Your task to perform on an android device: find the value of log(8) in calculator app
Image 0: 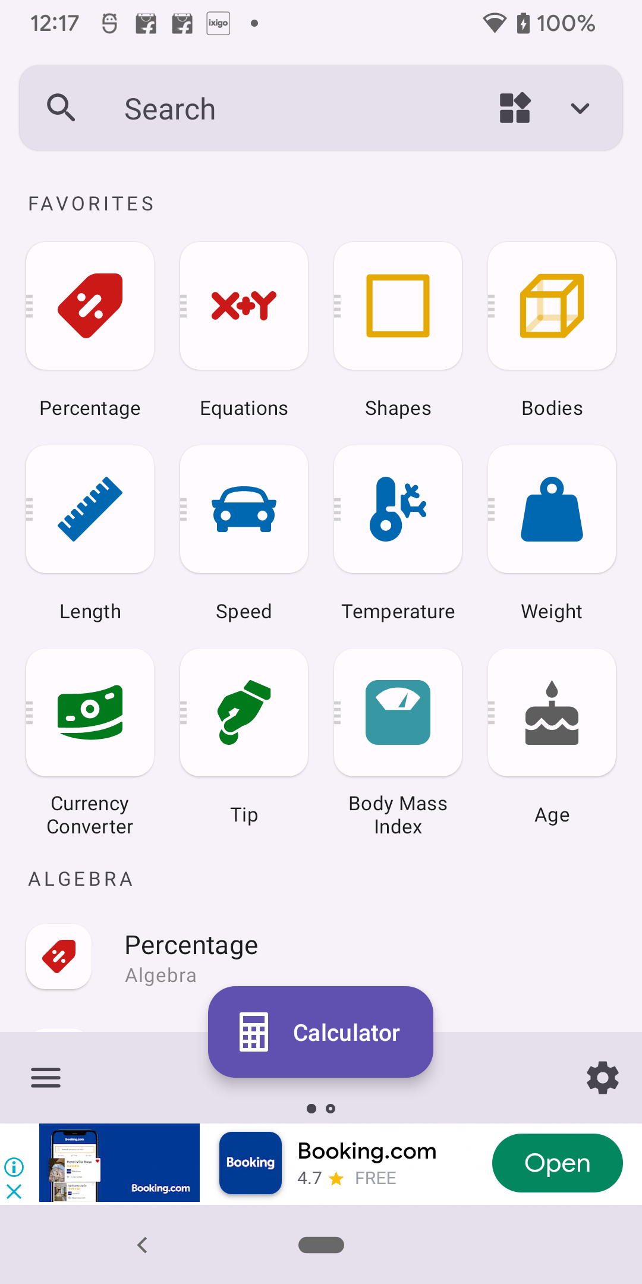
click on the calculator button 
Step 0: click (370, 1048)
Image 1: 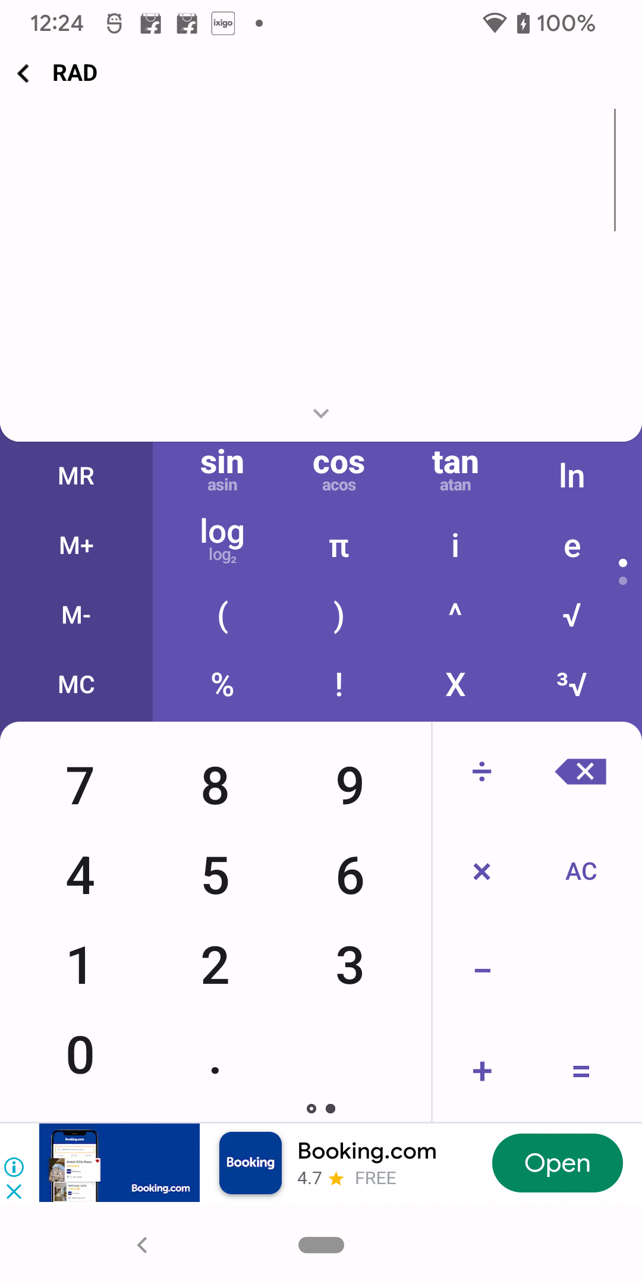
select log
Step 1: click (222, 546)
Image 2: 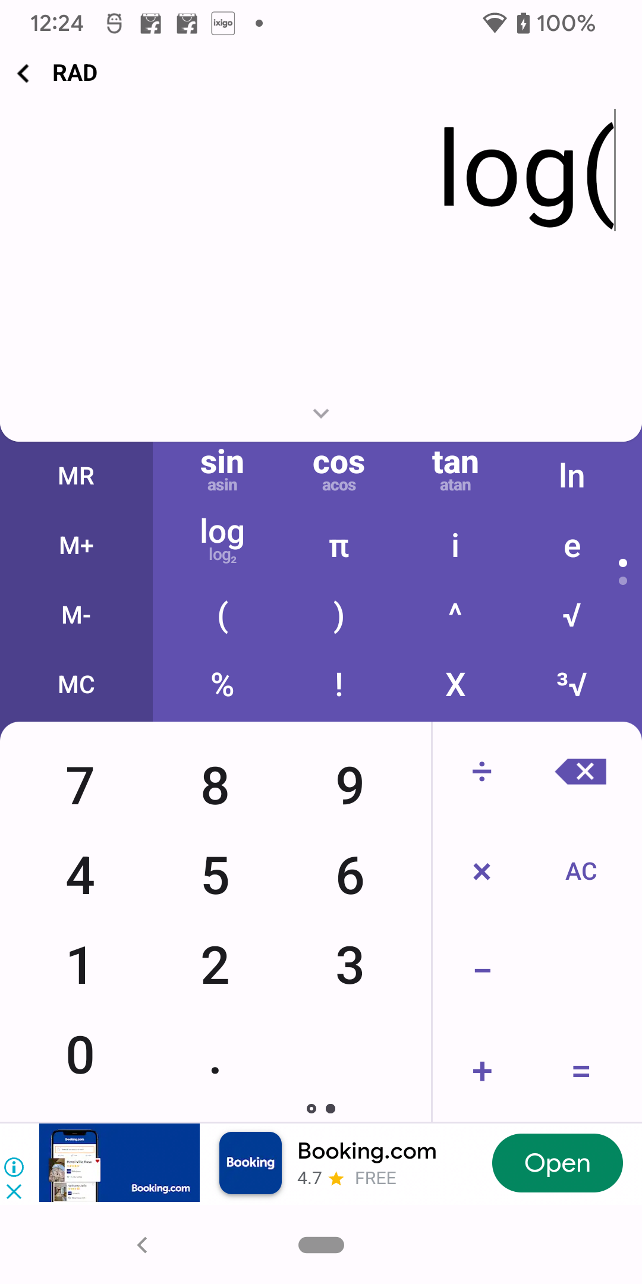
input 10
Step 2: click (80, 965)
Image 3: 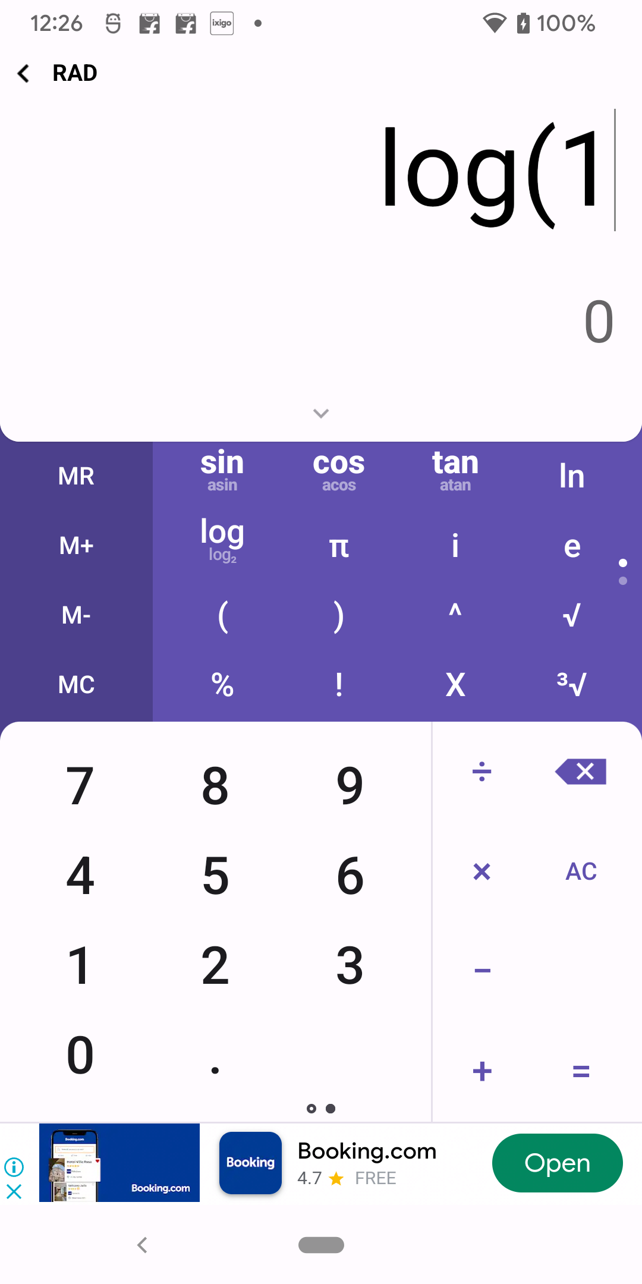
input 10
Step 3: click (80, 1055)
Image 4: 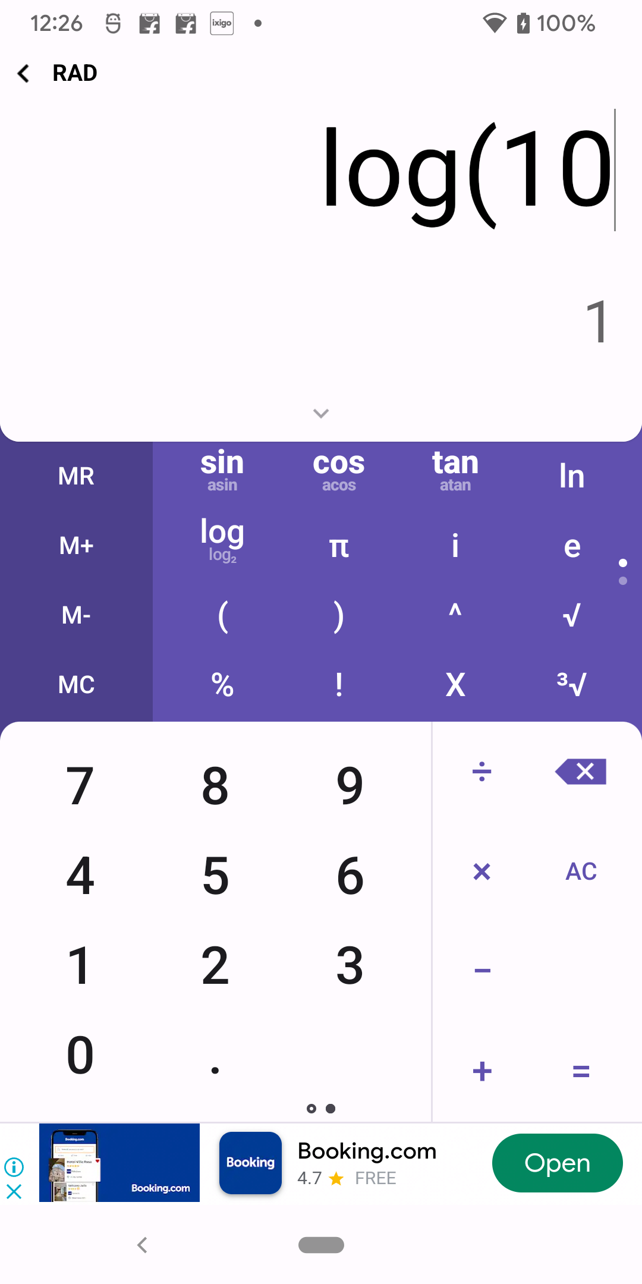
click on equal icon
Step 4: click (571, 1077)